Your task to perform on an android device:   Search for slopppy joe egg rolls in  the tasty app.
Image 0: 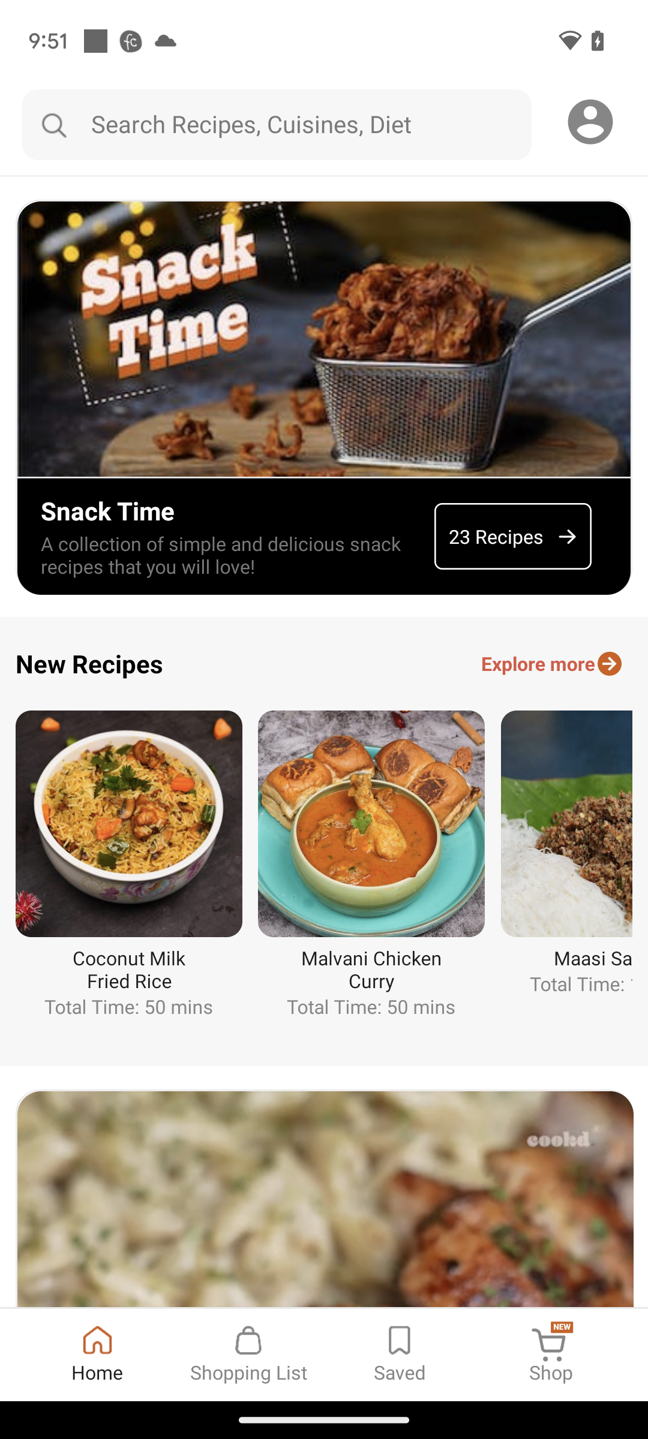
Open the Tasty app.
Step 0: open app "Tasty"
Image 1: 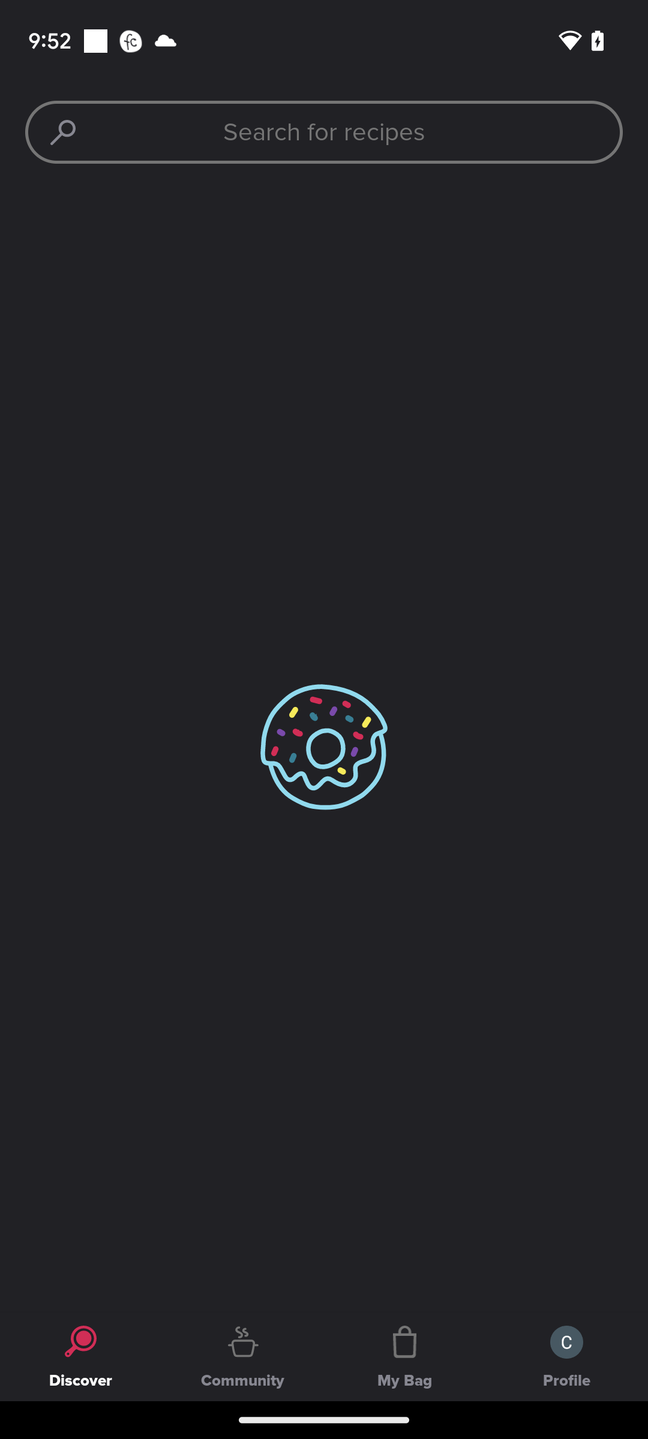
Click on the search box presented at the top.
Step 1: click (324, 132)
Image 2: 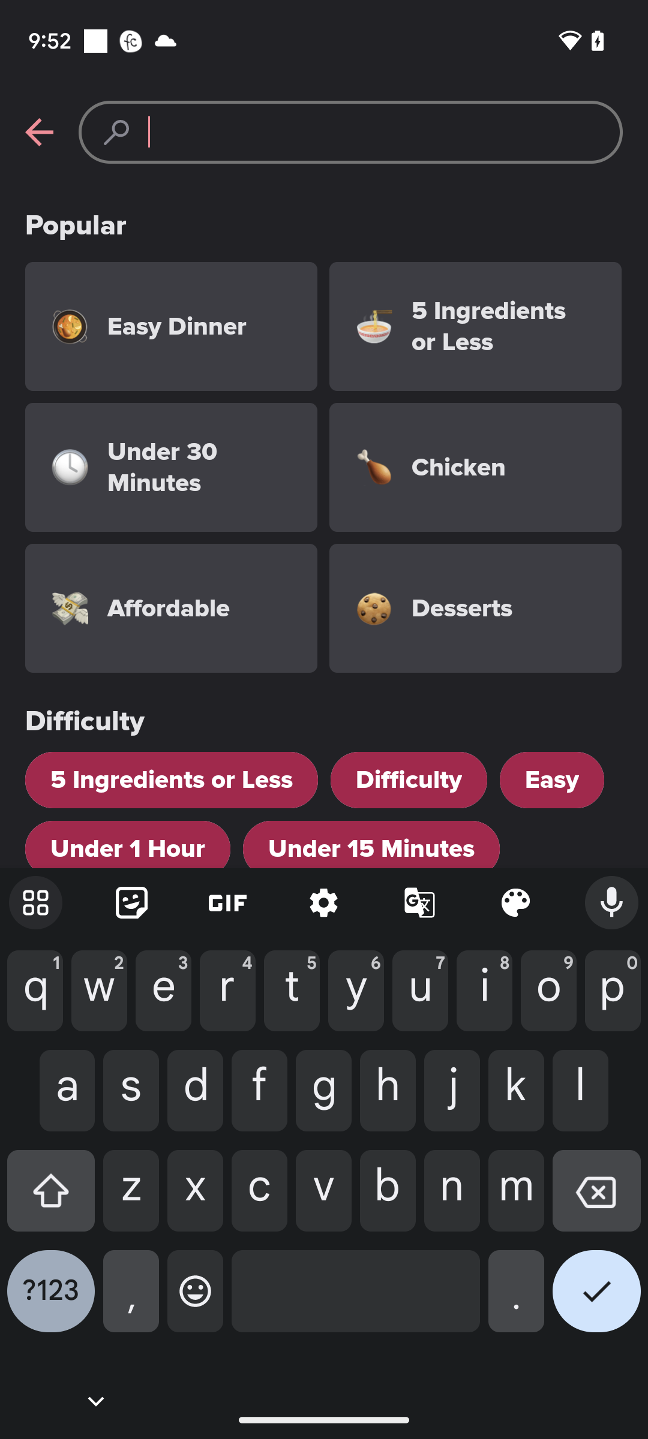
Type  sloppy Joe egg rolls in the search box.
Step 2: type "sloppy Joe egg rolls"
Image 3: 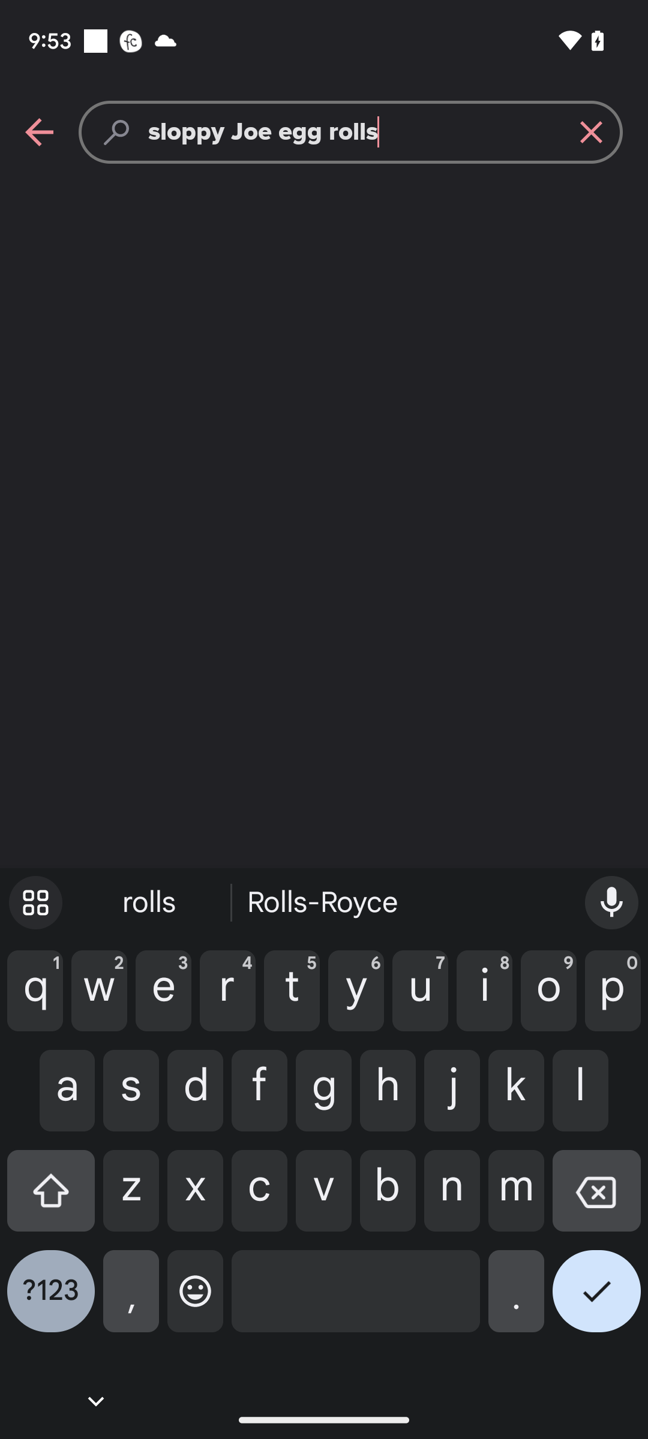
Click on the Right click icon presented on the right side at the bottom of the keyboard.
Step 3: click (596, 1300)
Image 4: 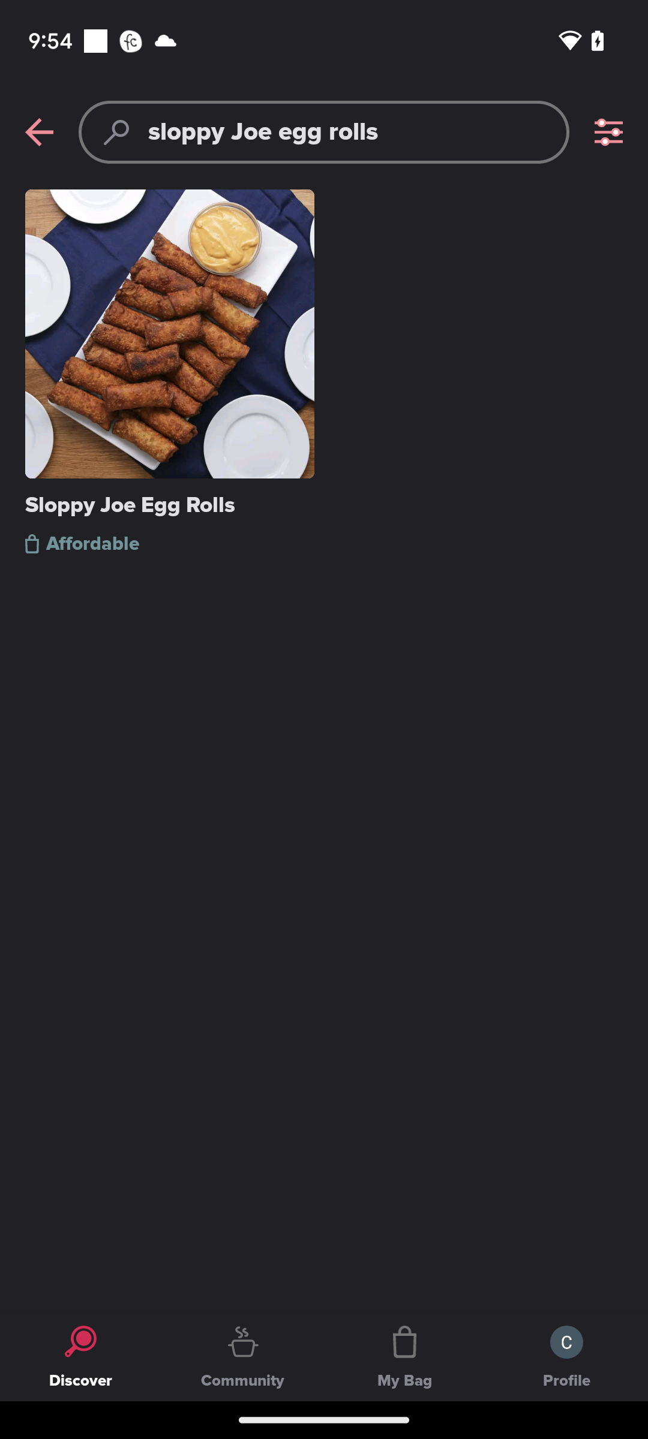
click on the result.
Step 4: click (180, 420)